Your task to perform on an android device: I liked the hotel Sonder Royal Garden so i'll book the same for my stay.
Image 0: 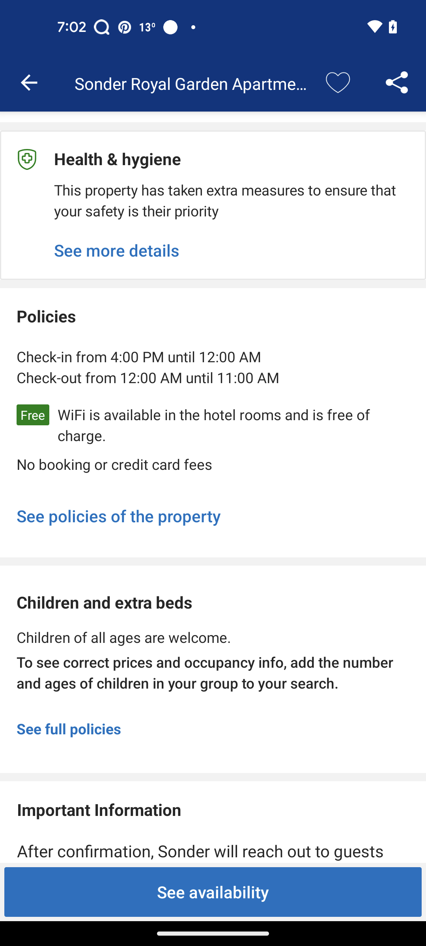
Click on See availability option on the bottom of the screen.
Step 0: click (213, 892)
Image 1: 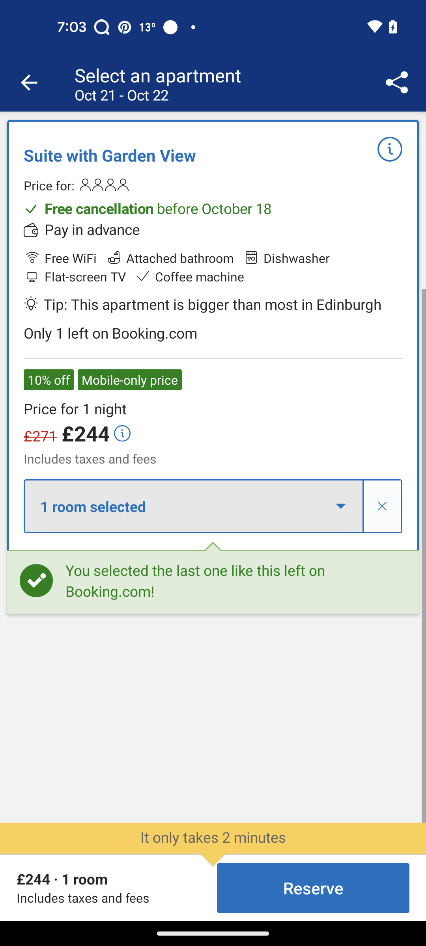
Click on Reserve button on the bottom right of the screen.
Step 1: click (313, 888)